Your task to perform on an android device: Add "Lakshita Rotation Dancing monkey" for infants to Flipkart app cart.
Image 0: 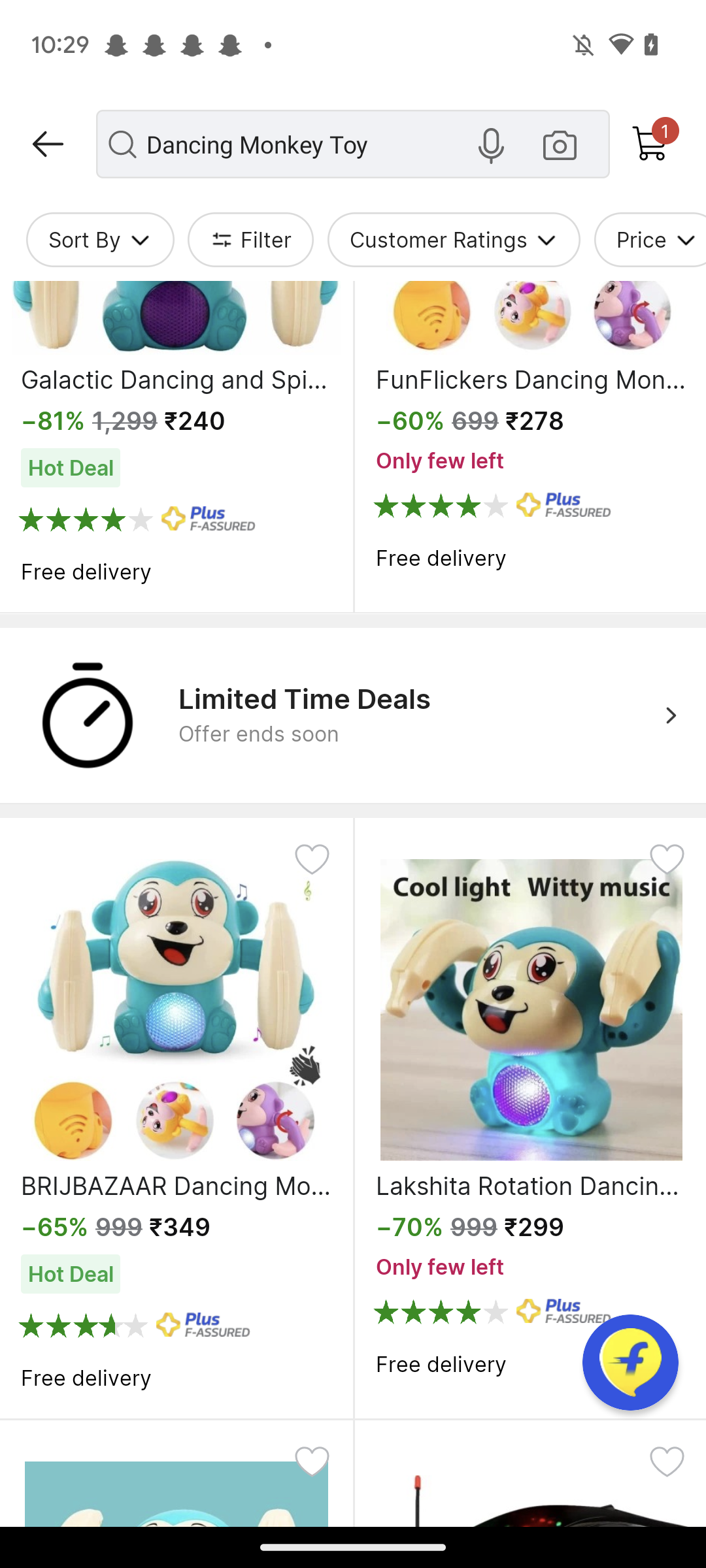
Click on the Image of "Lakshita Rotation Dancing monkey" on the right side in the second row.
Step 0: click (531, 1009)
Image 1: 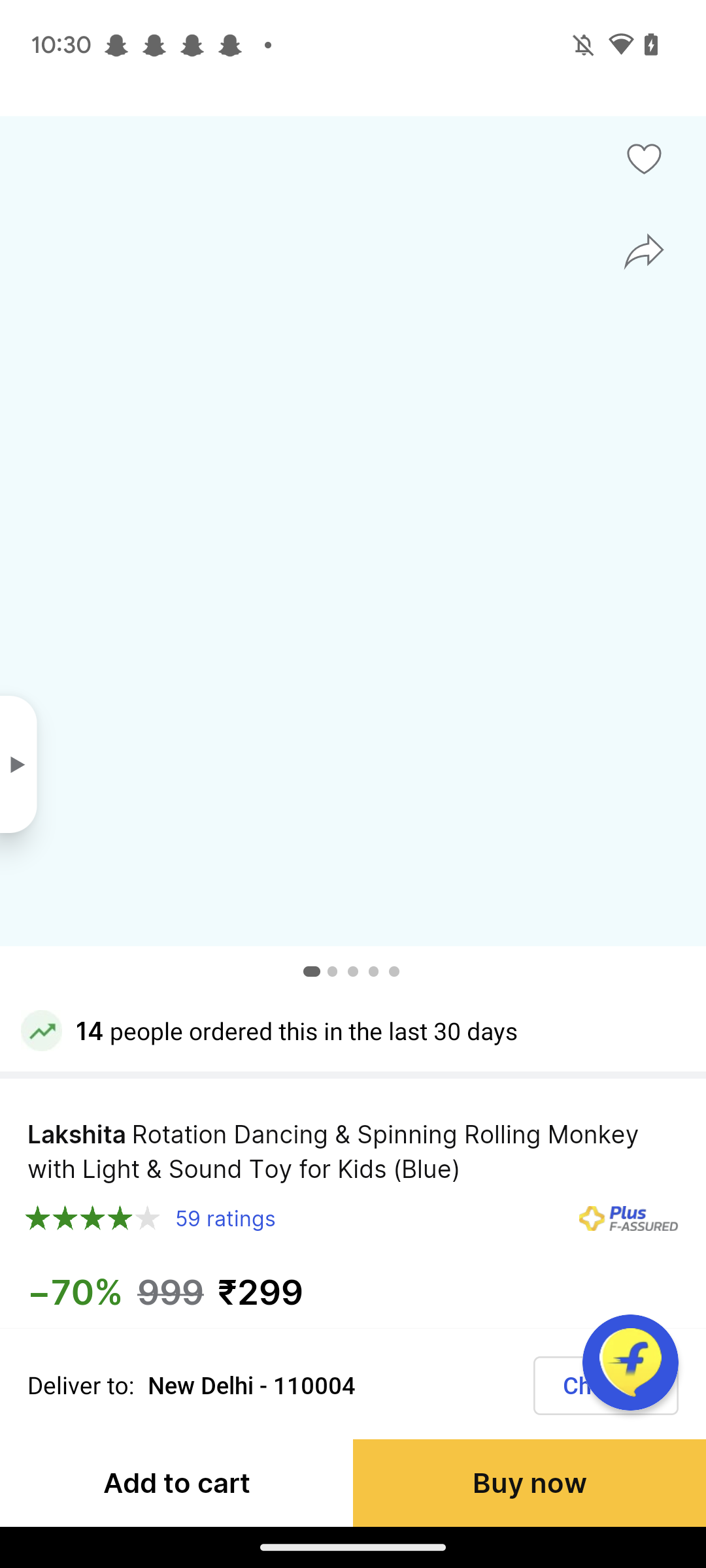
Click on the "Add to Cart" button at the bottom left corner of the screen.
Step 1: click (176, 1482)